Your task to perform on an android device: open the puma app  and Add a  sized 10 Season women's soft shell Running pants  to cart on puma app
Image 0: 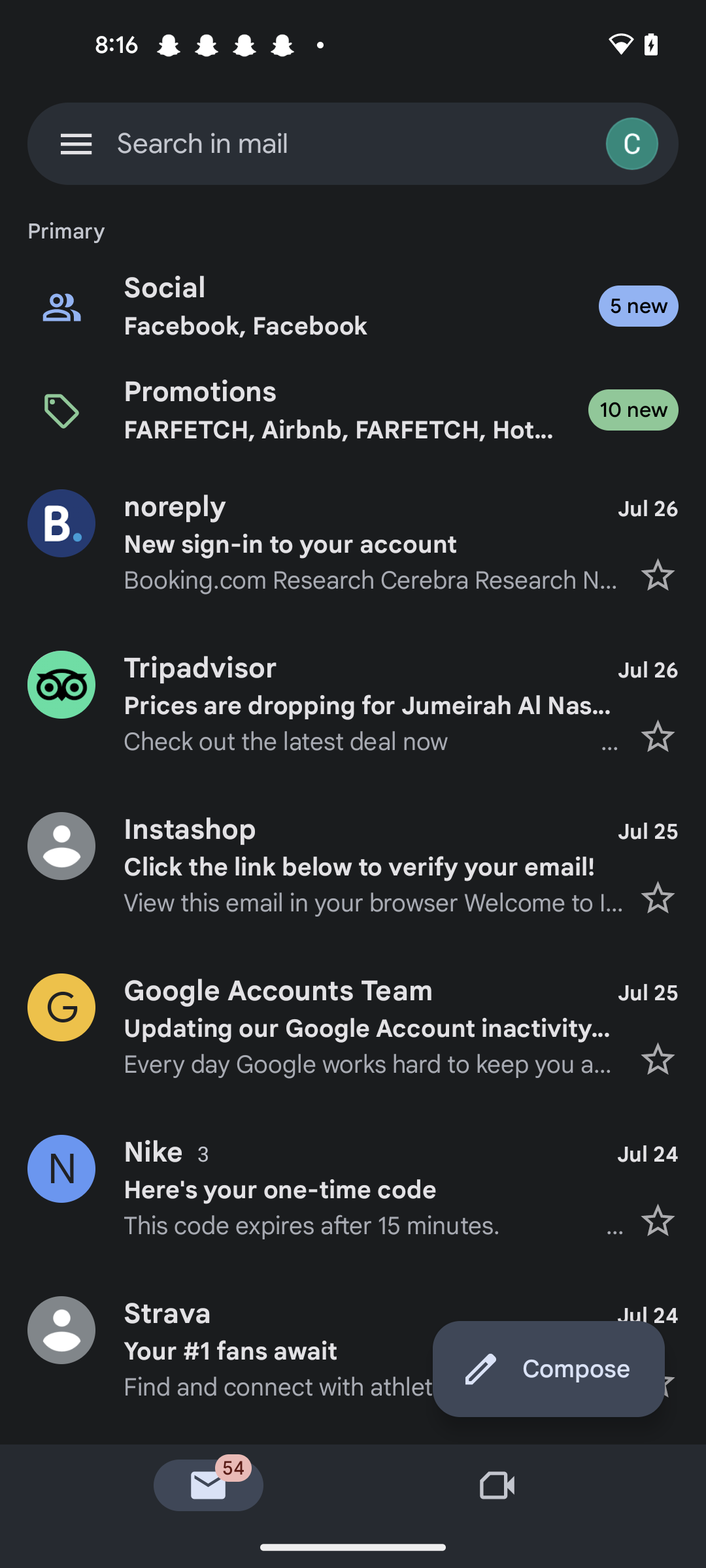
open the puma app
Step 0: open app "PUMA"
Image 1: 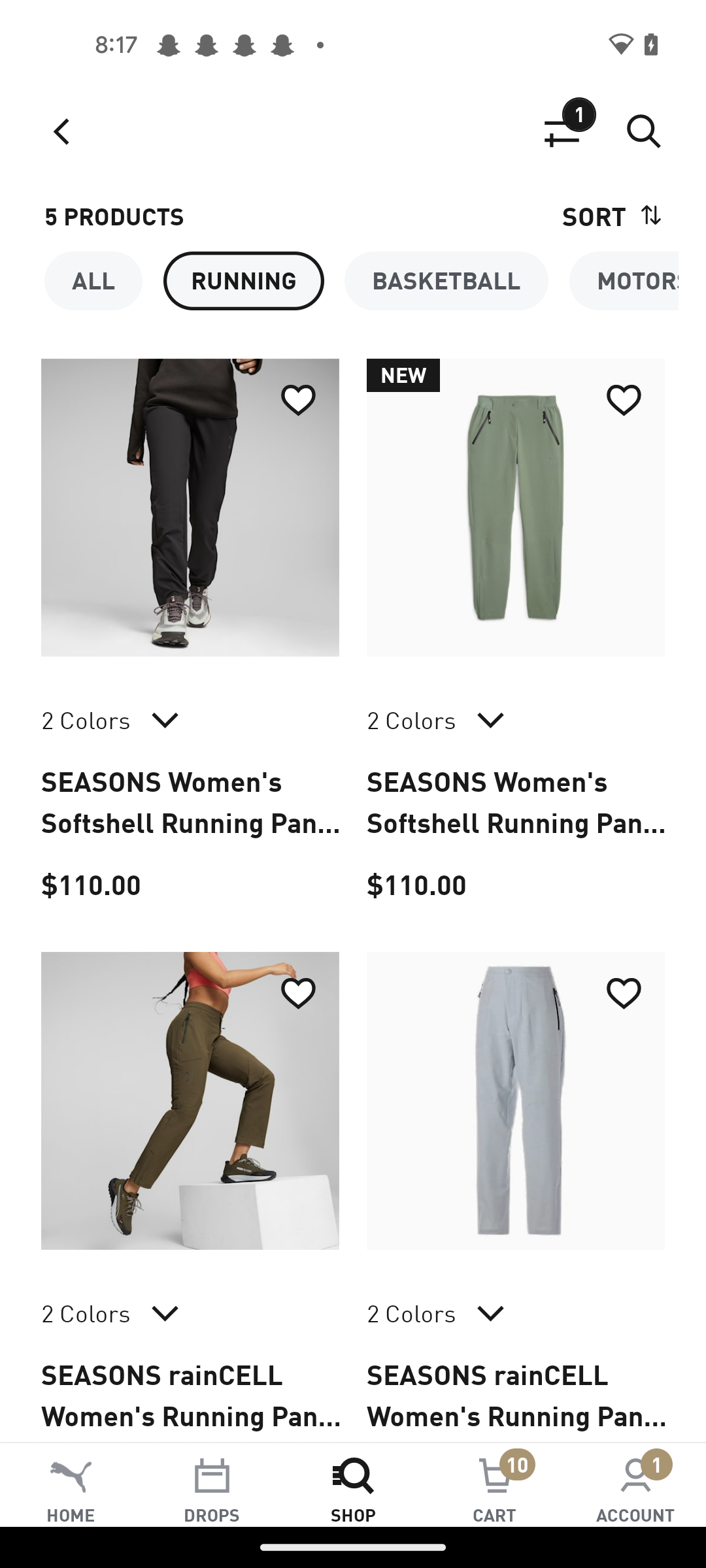
click on the Season women's soft shell Running pants
Step 1: click (190, 507)
Image 2: 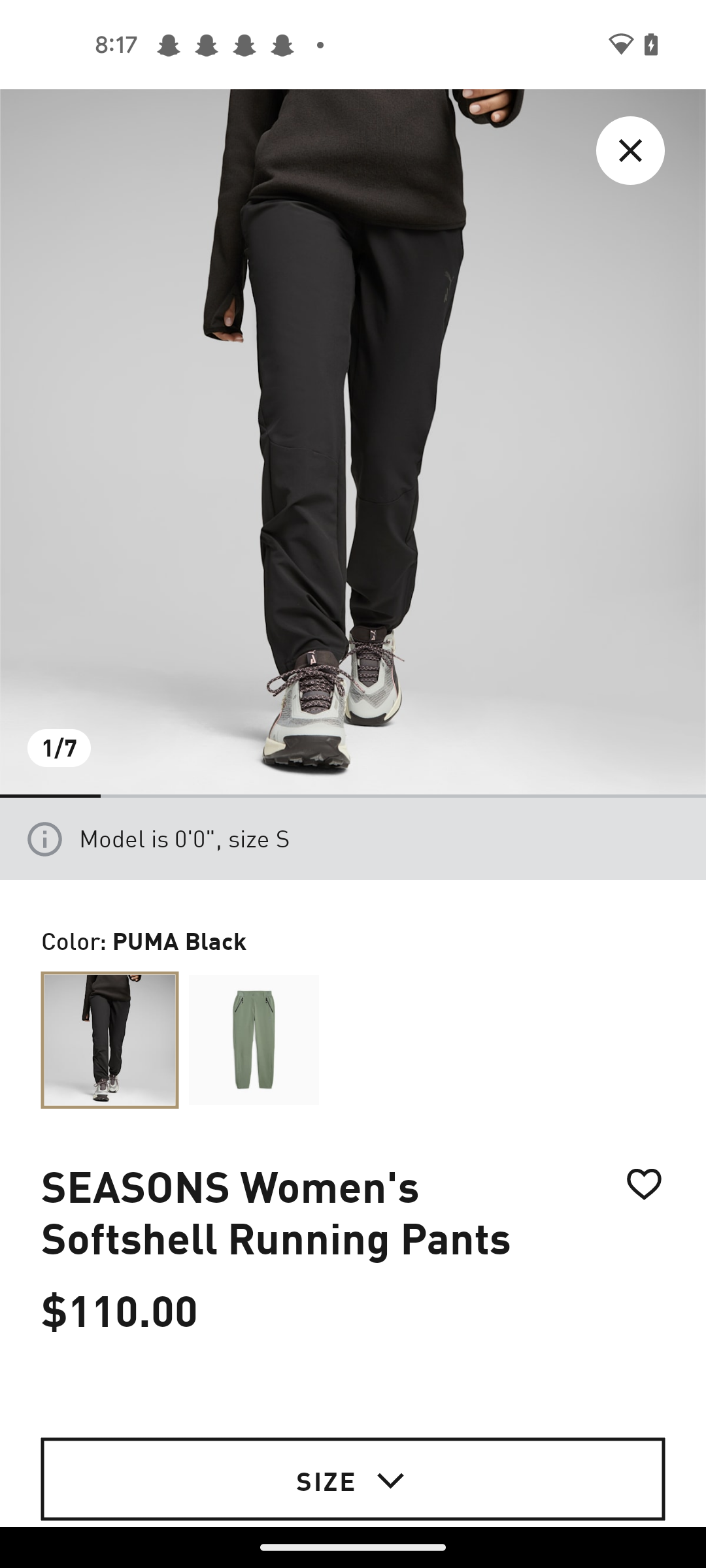
Click on the size tab
Step 2: click (326, 1479)
Image 3: 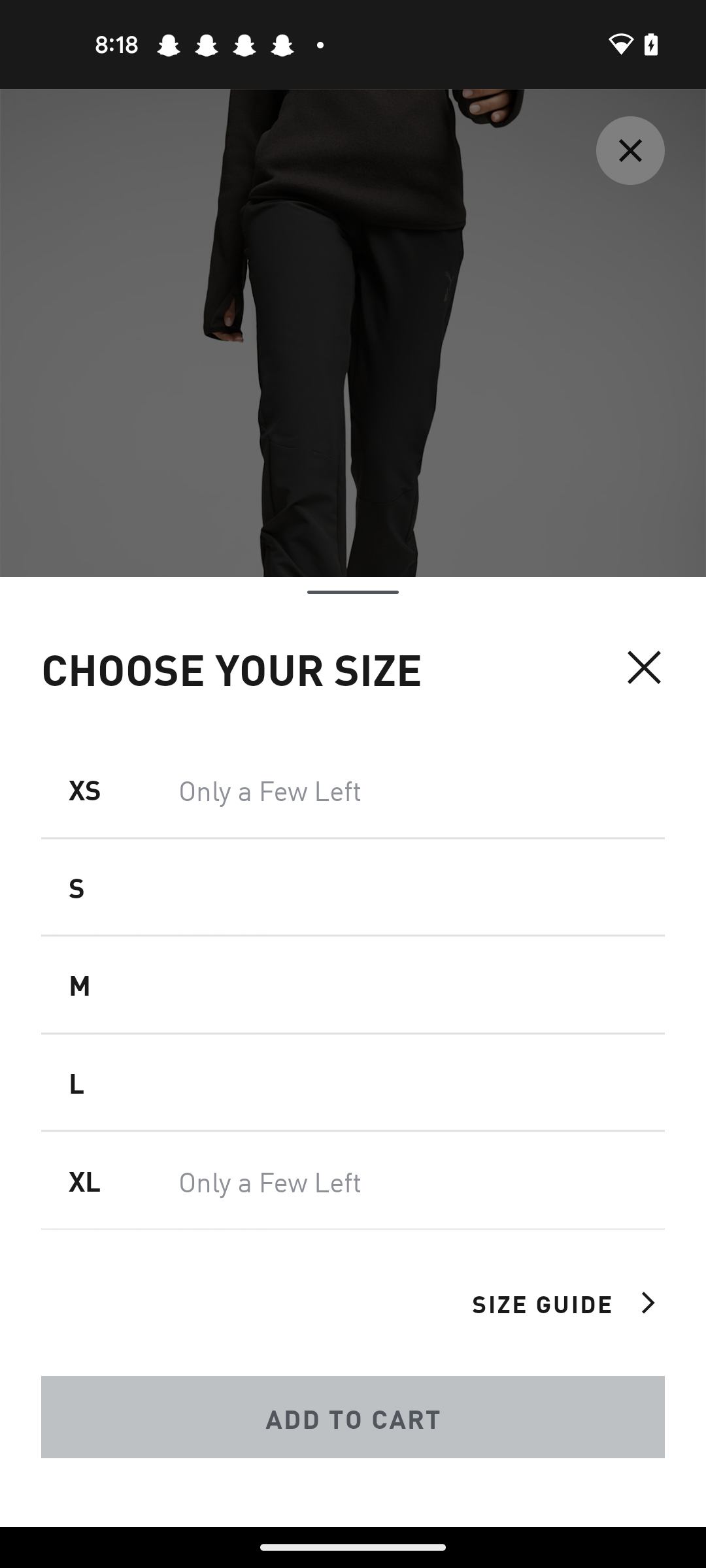
Select Size s
Step 3: click (353, 808)
Image 4: 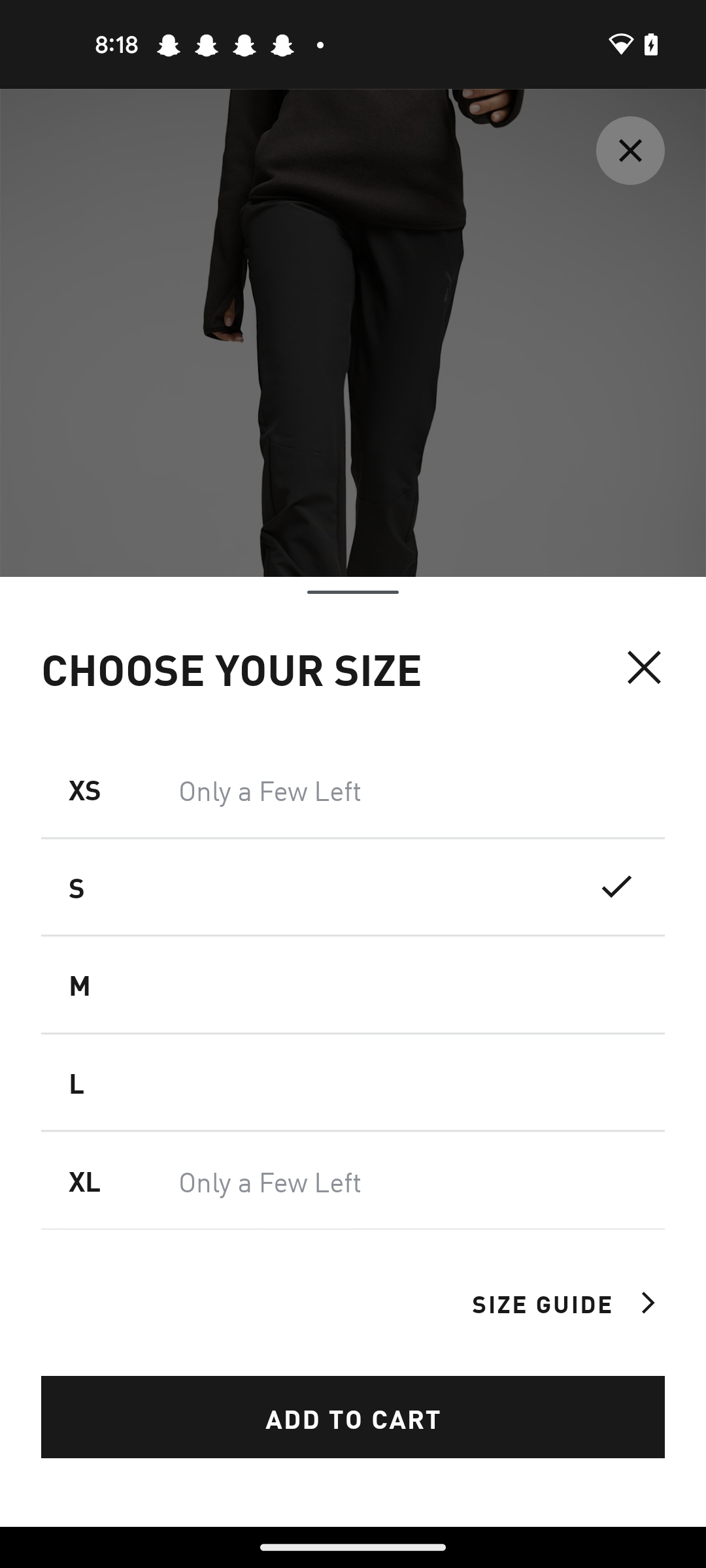
Click on the size guide option
Step 4: click (542, 1302)
Image 5: 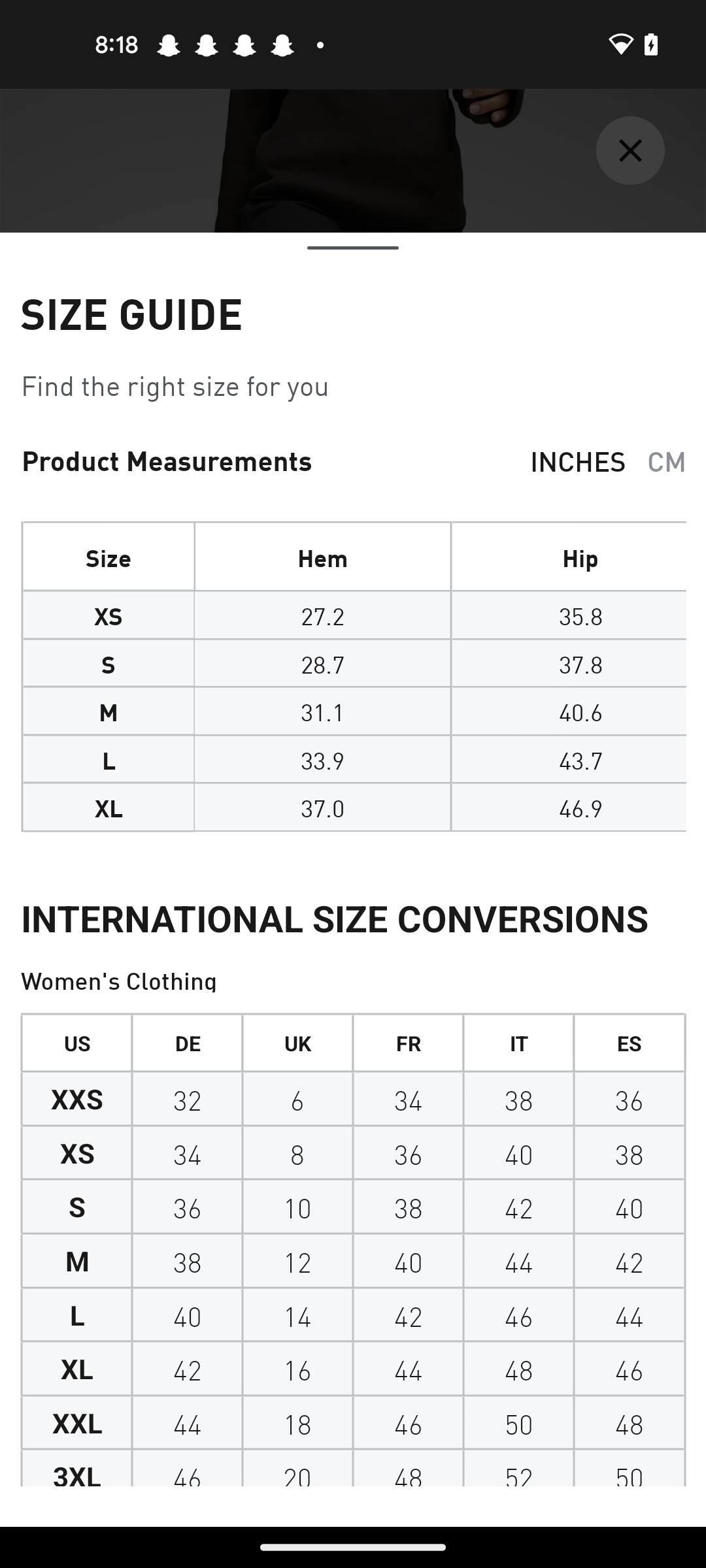
go back to previous page 
Step 5: press back button
Image 6: 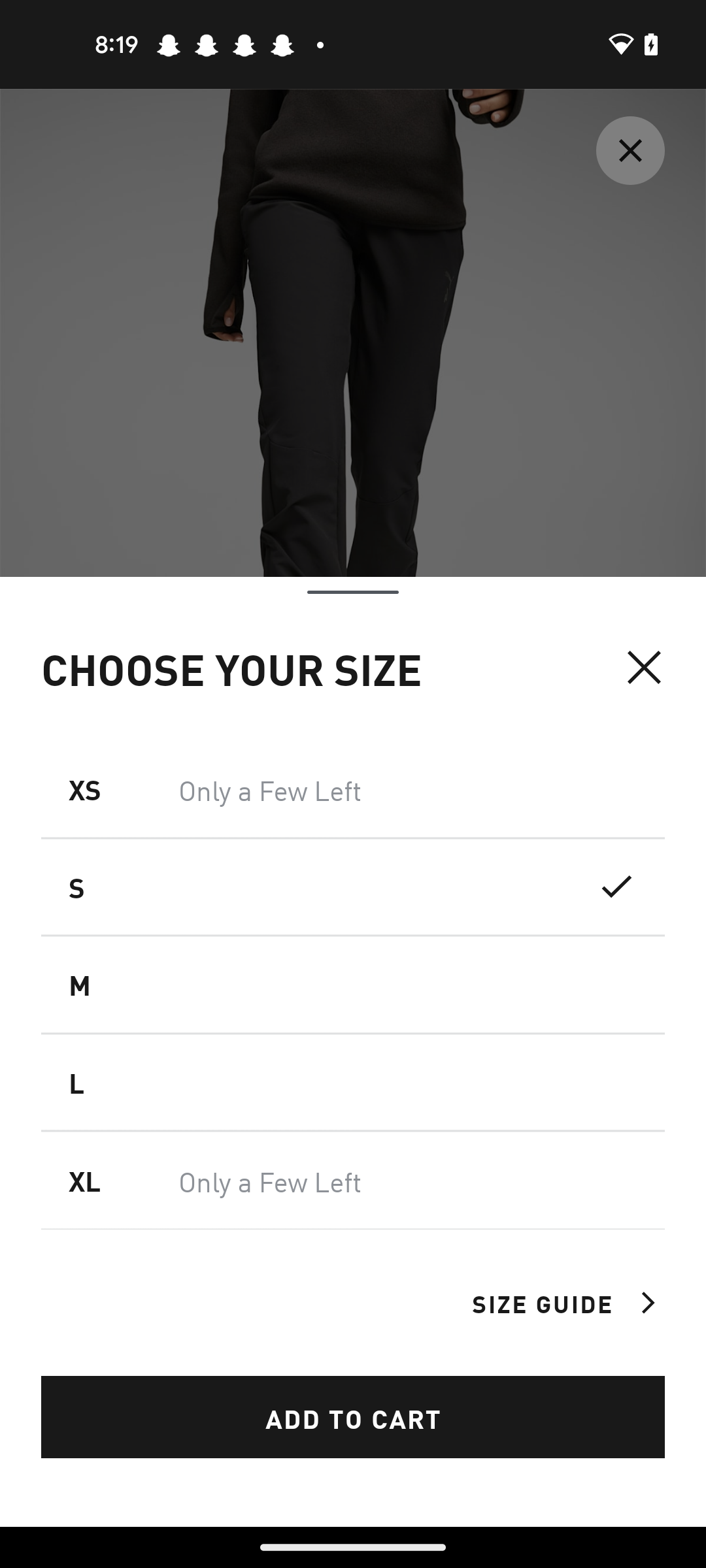
Click on the Add to cart tab
Step 6: click (353, 1417)
Image 7: 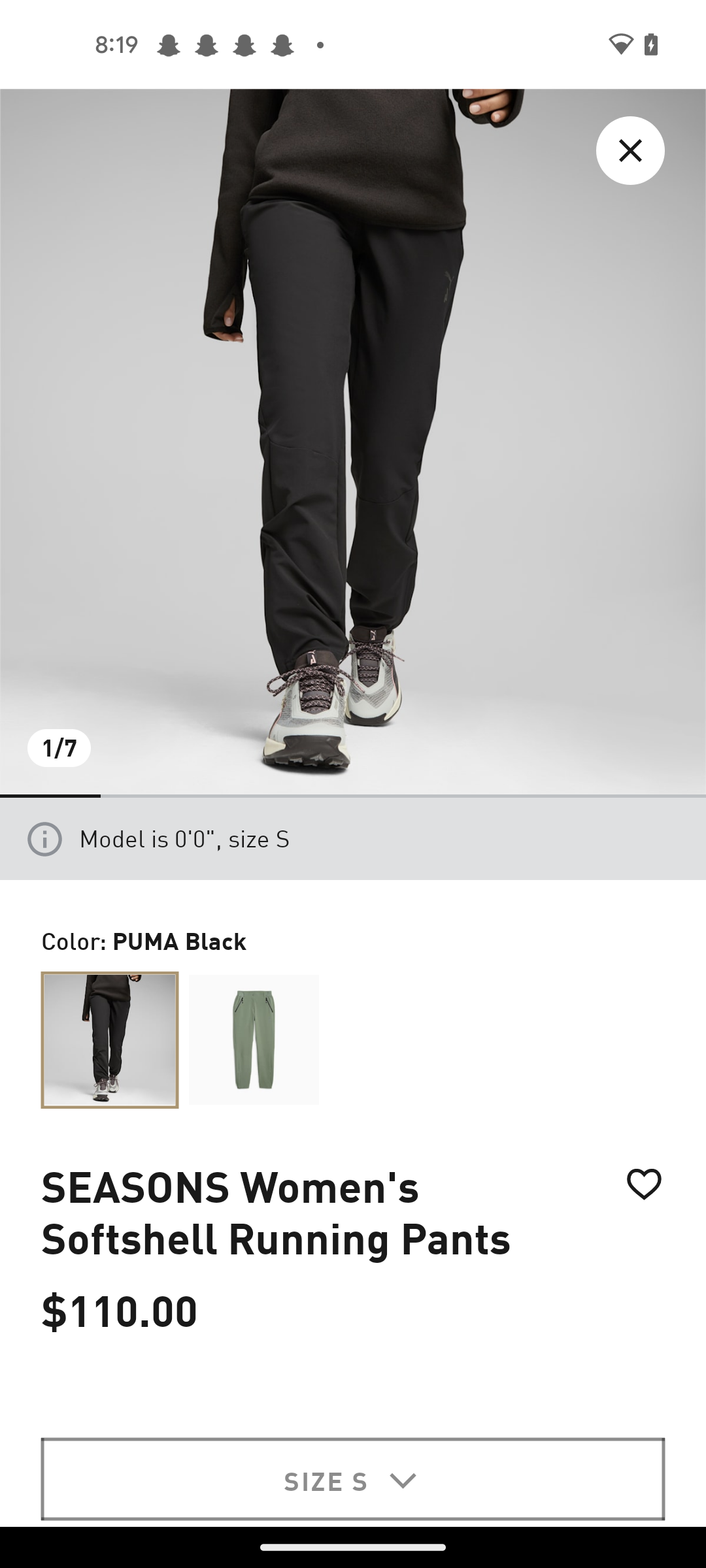
Click on the Add to cart tab
Step 7: wait